Your task to perform on an android device: Report an object on a road hazard on the route to Lal Quila on the Waze app.
Image 1: 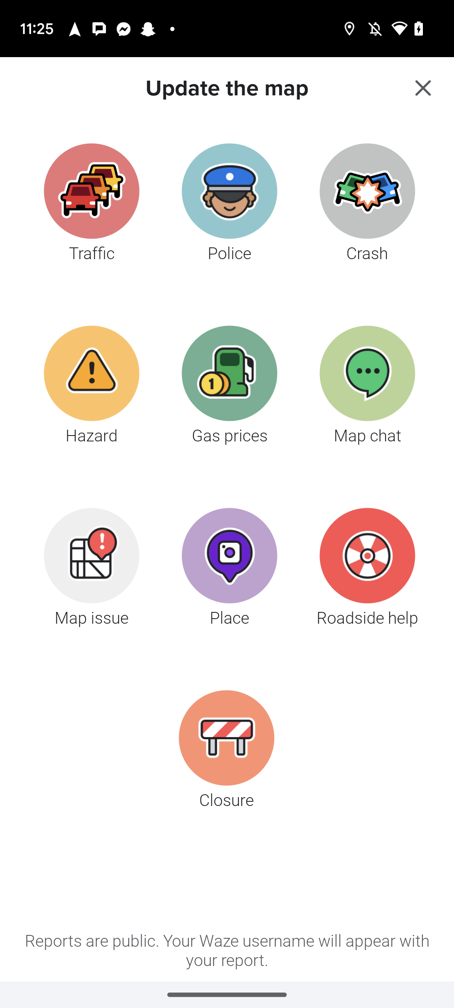
"Click on the "Hazard" tab.
Step 1: click (96, 383)
Image 2: 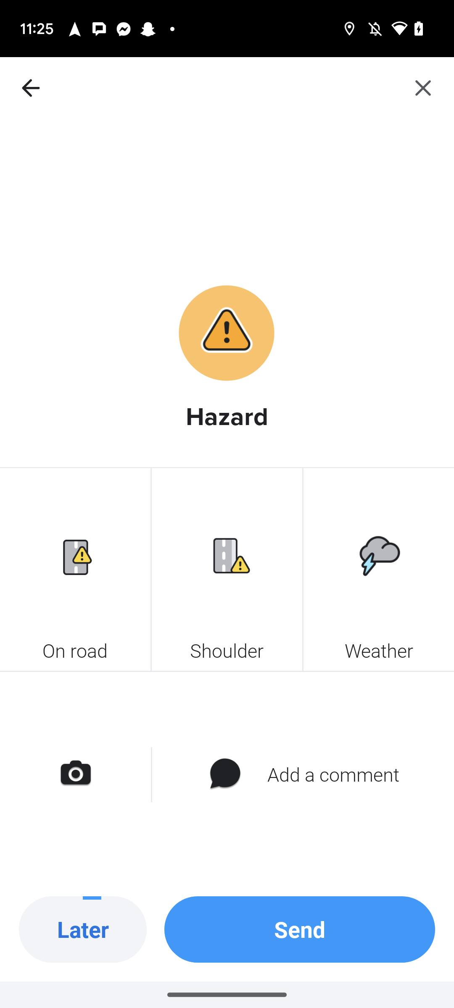
Click on the On road tab.
Step 2: click (61, 562)
Image 3: 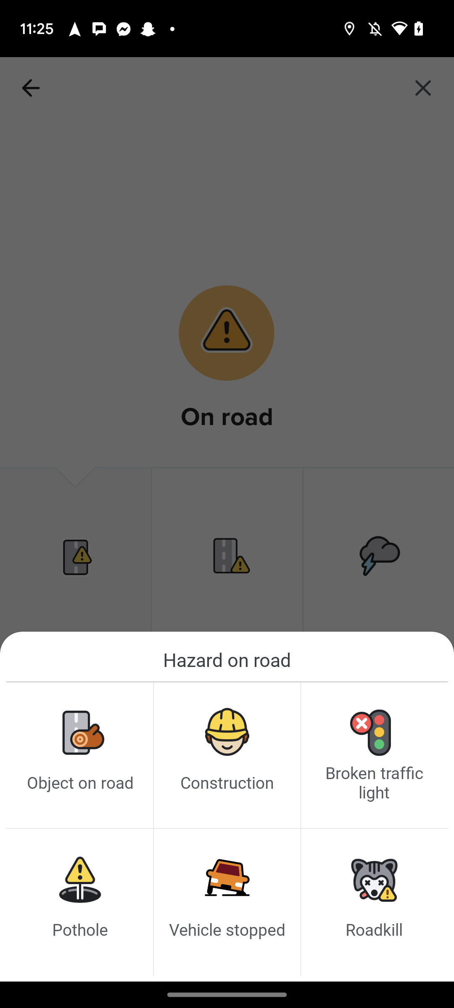
Click on the tab "Object on road" tab.
Step 3: click (70, 741)
Image 4: 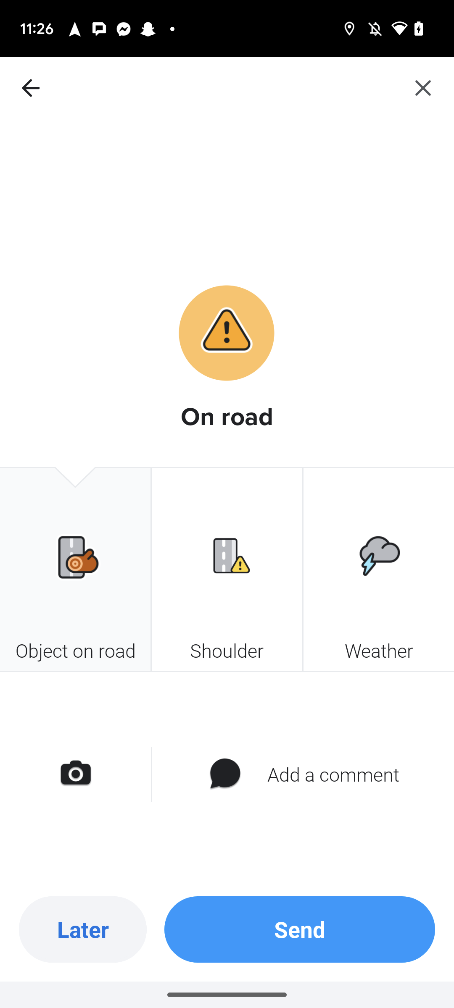
Click on the send button.
Step 4: click (373, 942)